Your task to perform on an android device: See the travel plan for LATAM Airlines' return flight CA931 from Beijing Capital International Airport (PEK) to Sao Paulo-Guarulhos International Airport on the Agoda app.
Image 0: 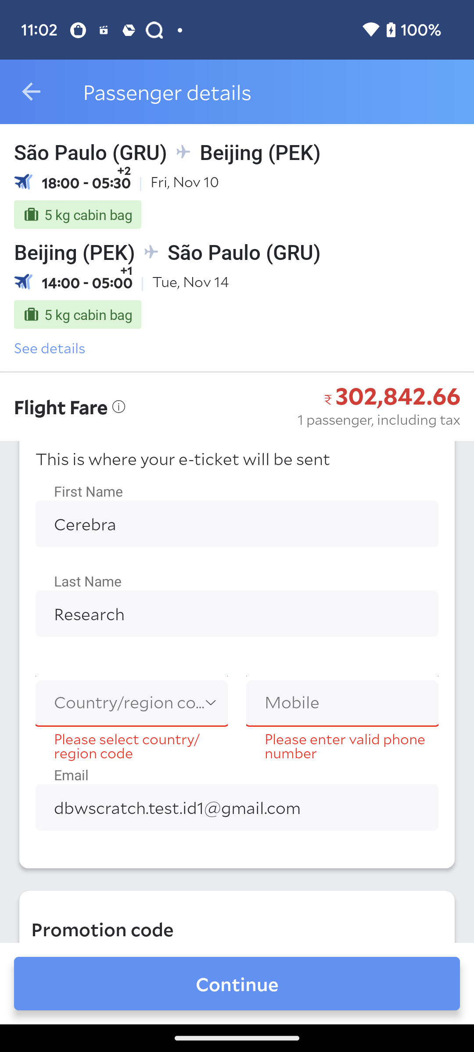
go back to the previous page
Step 0: press back button
Image 1: 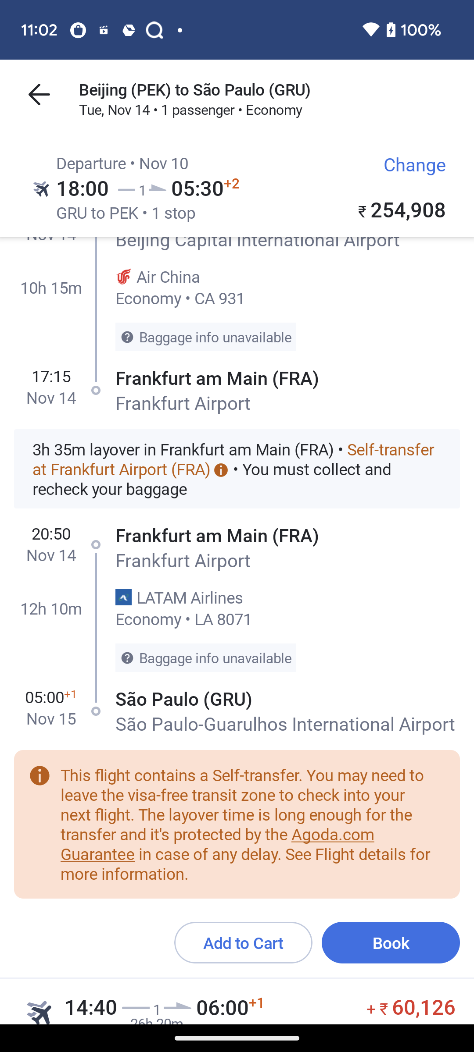
swipe down to check details
Step 1: scroll up